Your task to perform on an android device: I want to change the title of recording my audio and Add  by Movie name
Image 0: 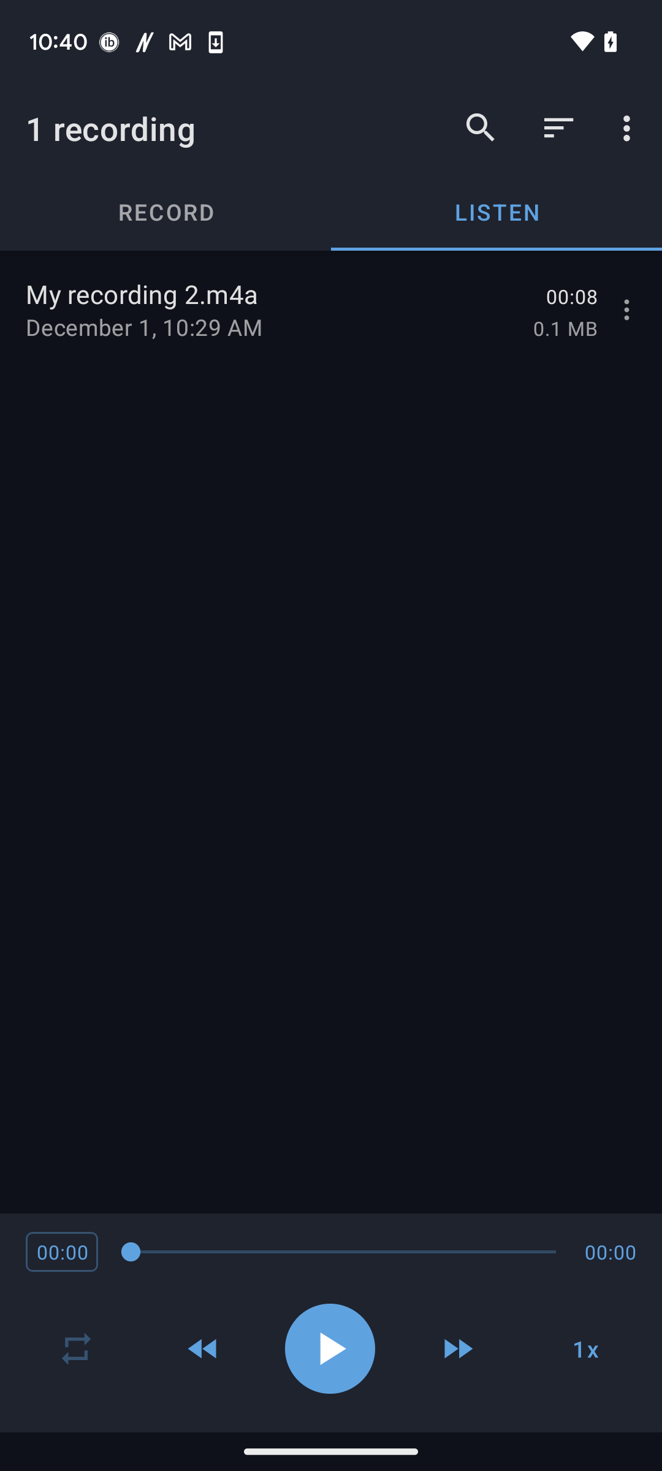
Click on the menu bar in the recording section 
Step 0: click (630, 310)
Image 1: 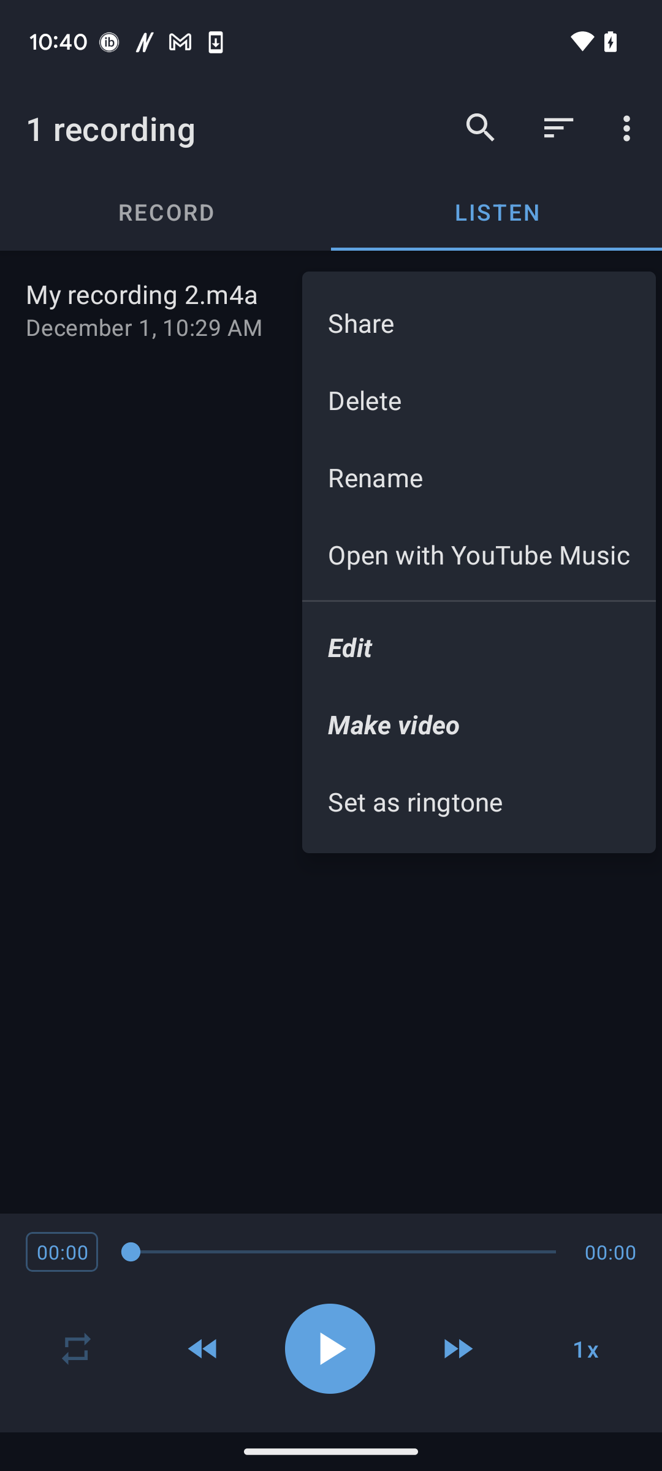
Click on the Rename button 
Step 1: click (479, 477)
Image 2: 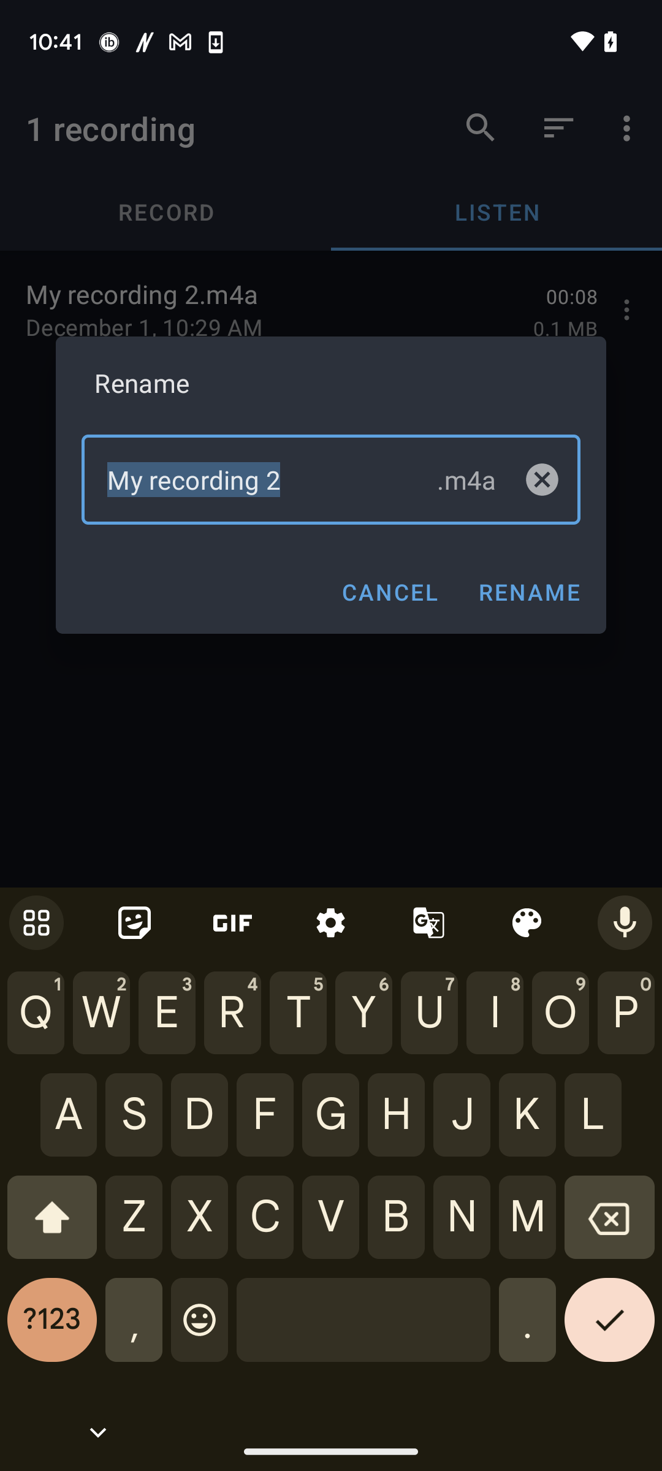
Type Movie name in rename bar
Step 2: type "Movie Name"
Image 3: 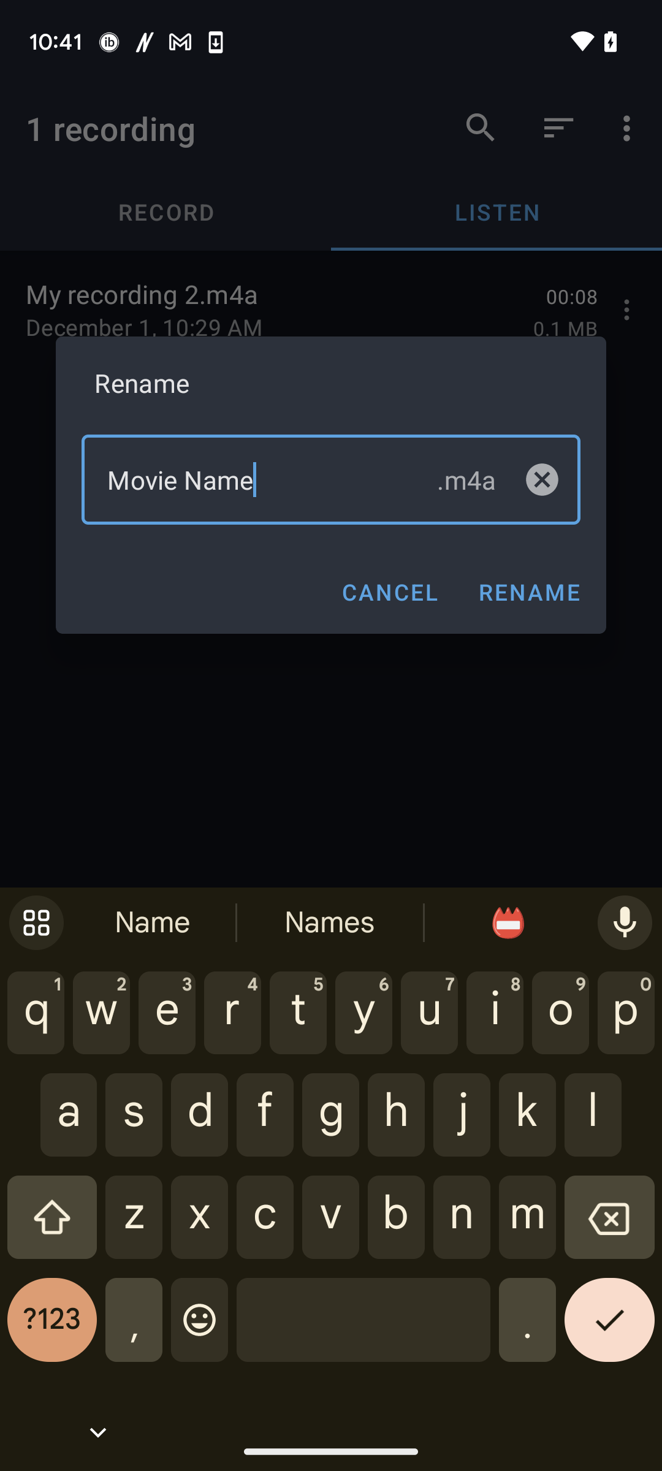
Click on the Rename button
Step 3: click (528, 592)